Your task to perform on an android device: Go to the clock app and delete the timer.
Image 0: 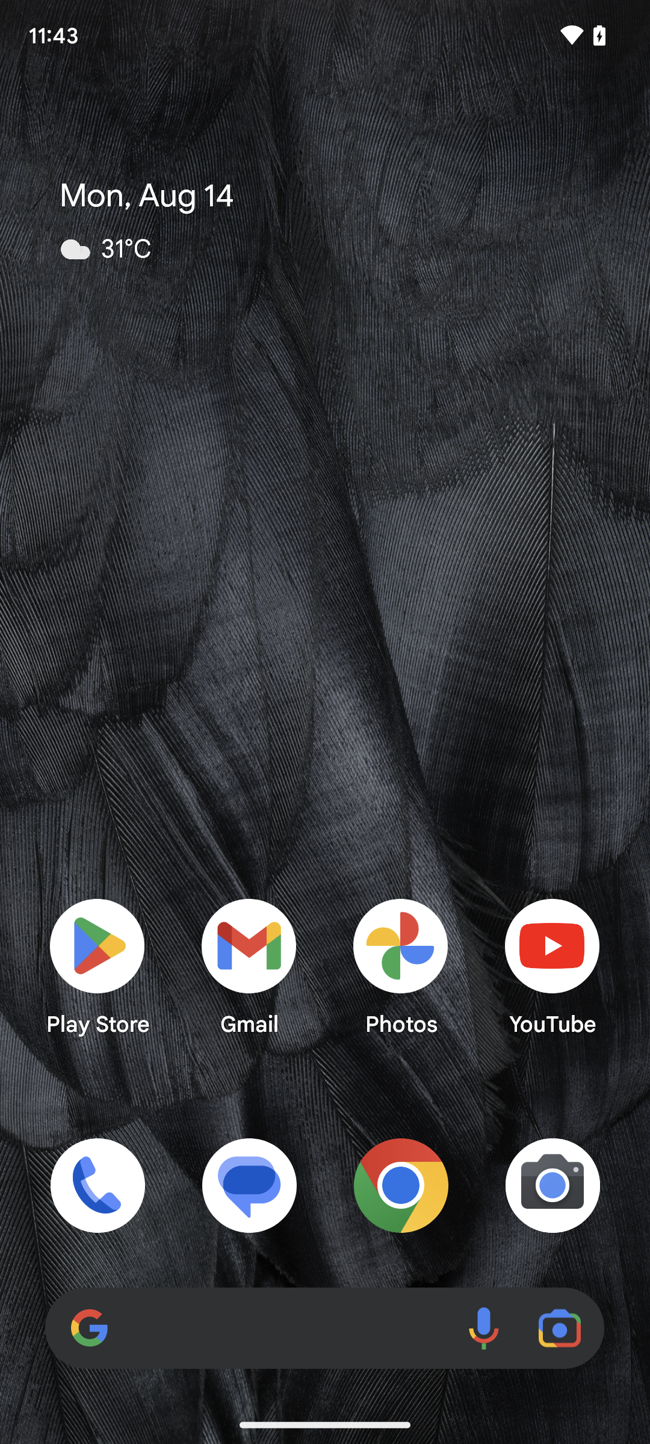
Open the clock app.
Step 0: open app "The Clock"
Image 1: 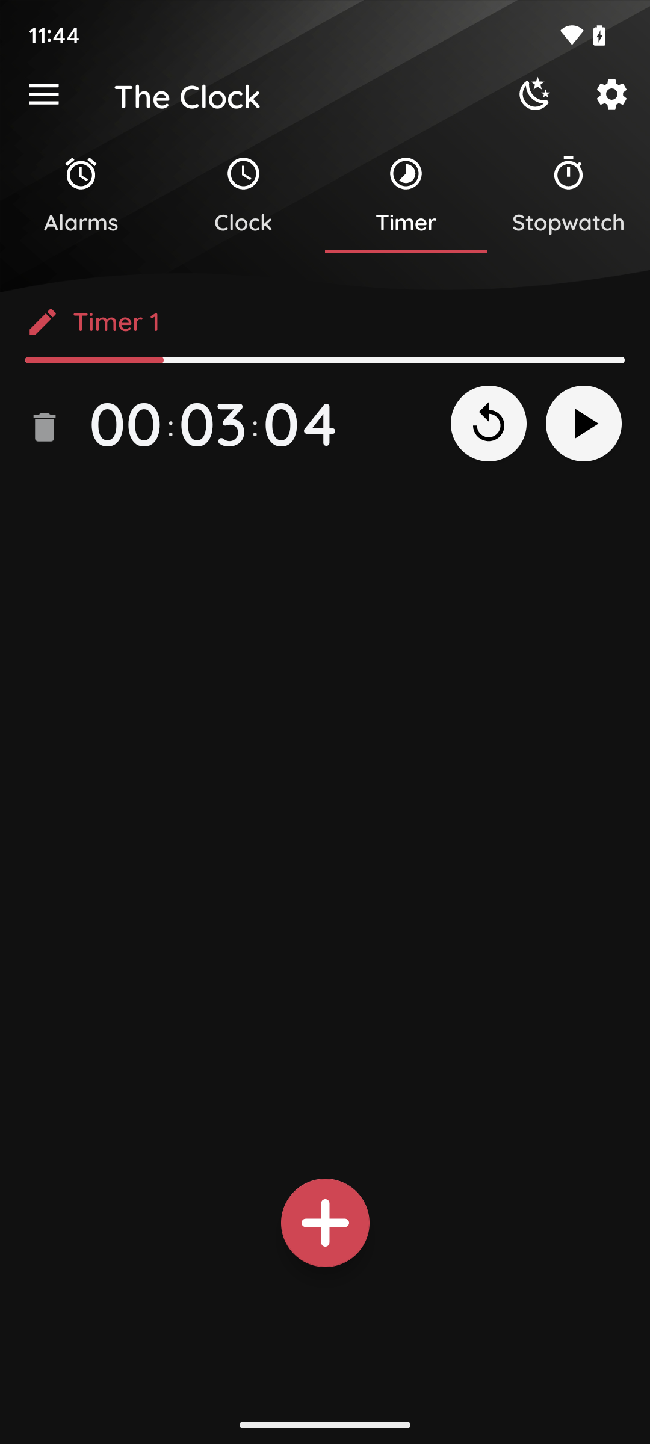
Tap on the delete icon and delete the timer.
Step 1: click (44, 427)
Image 2: 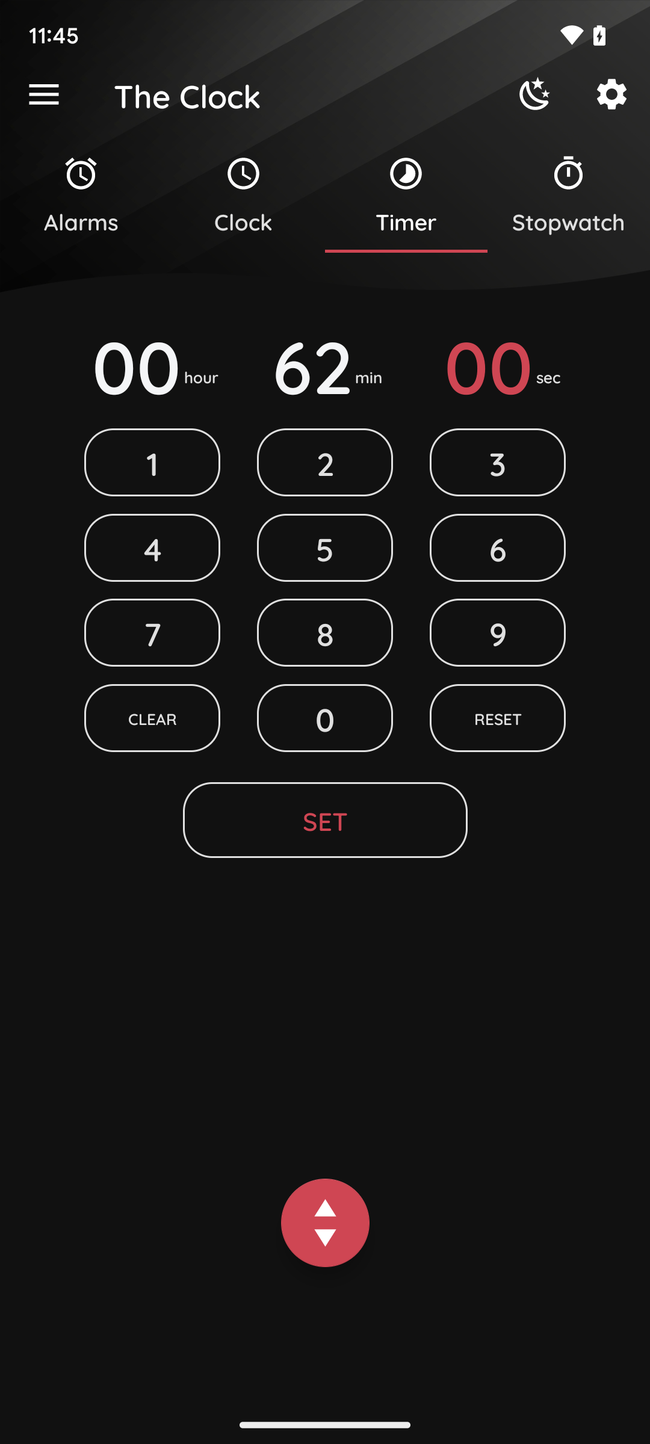
Tap on the delete icon and delete the timer.
Step 2: click (498, 718)
Image 3: 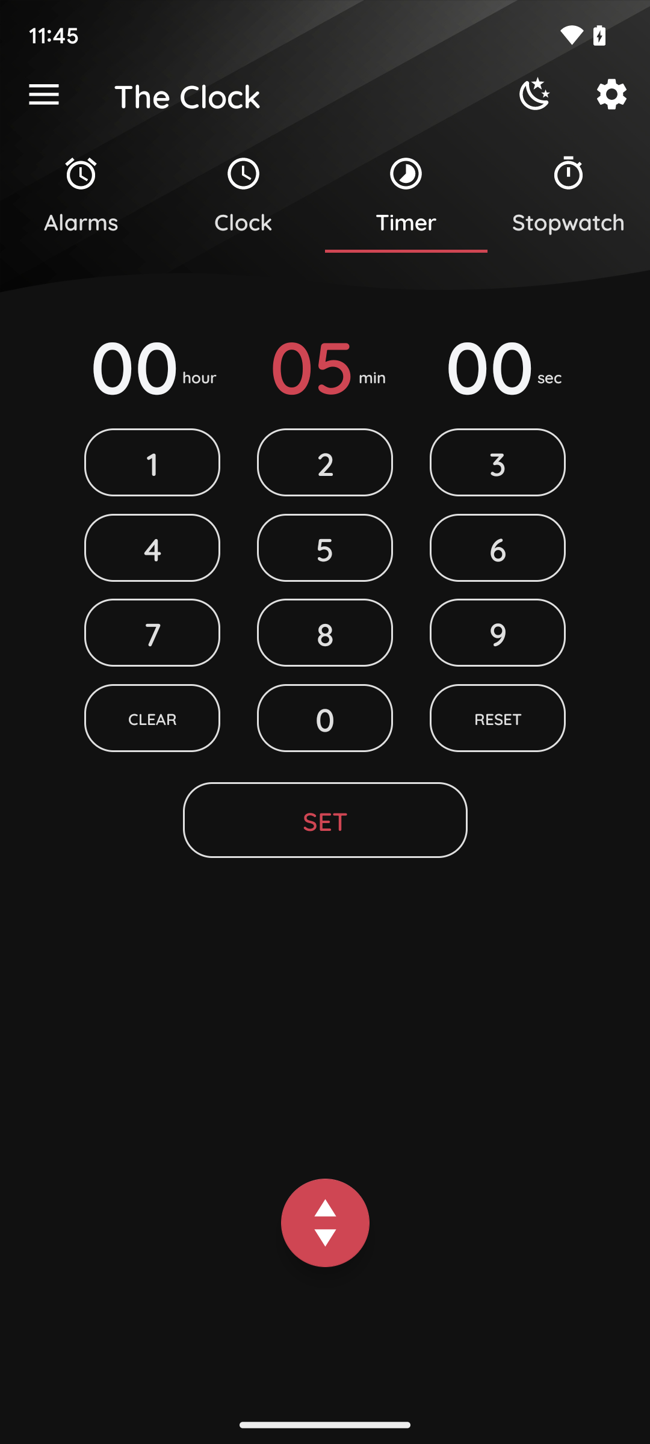
Tap on the delete icon and delete the timer.
Step 3: click (325, 718)